Your task to perform on an android device: open kalsanga reminder and reschdule time from 1 pm to 2 pm
Image 0: 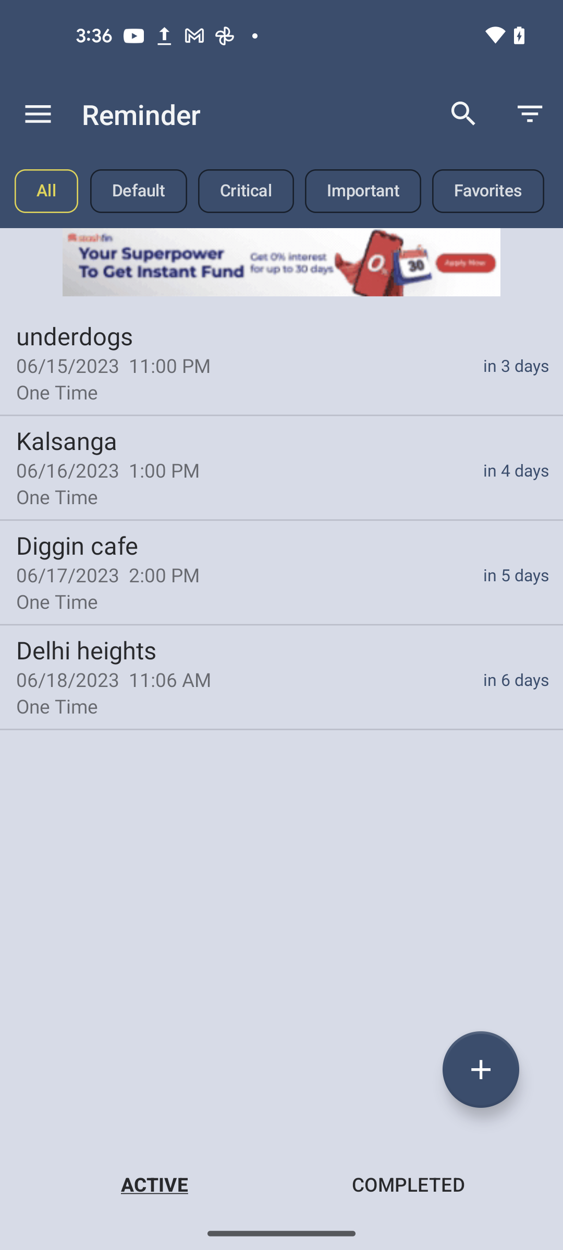
Go to the kalsanga  reminder
Step 0: click (281, 467)
Image 1: 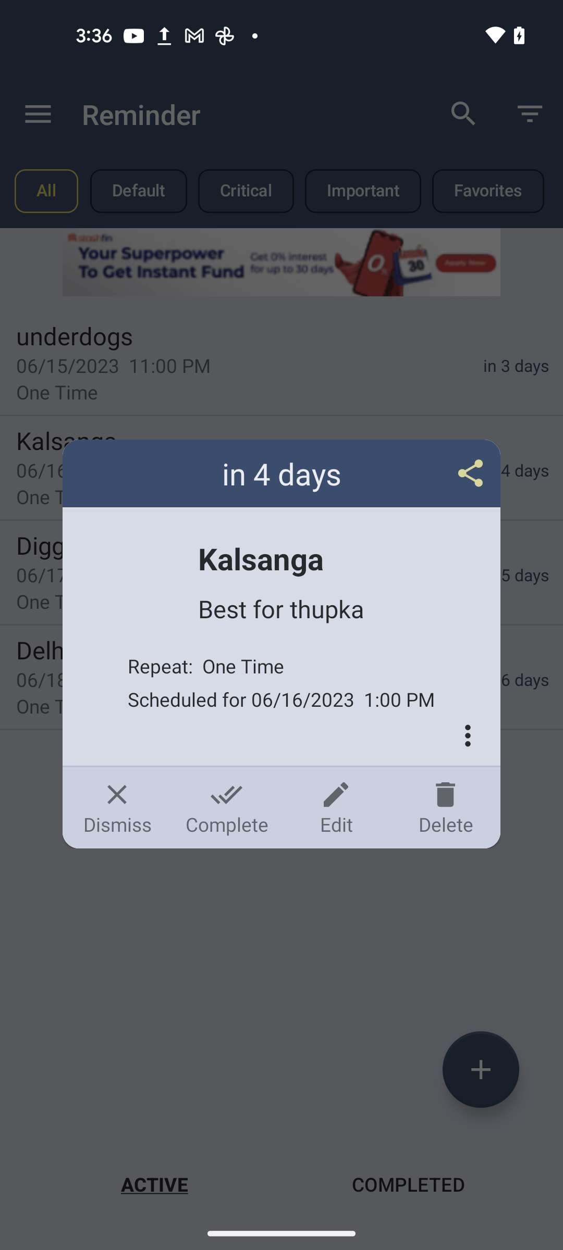
click on the edit icon
Step 1: click (336, 807)
Image 2: 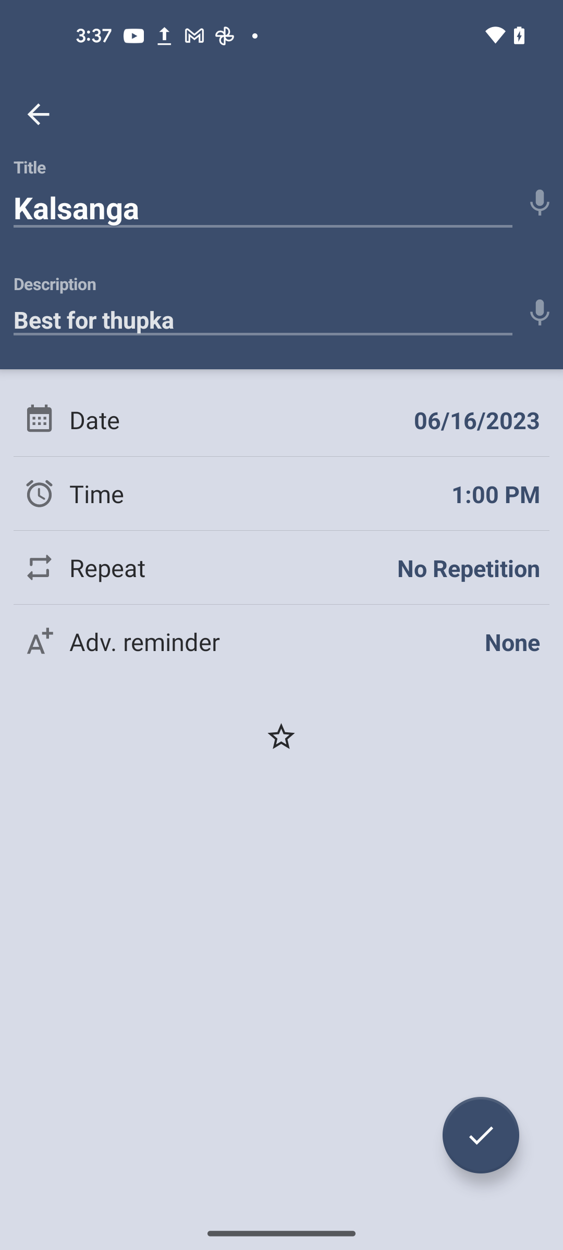
click on the time option
Step 2: click (237, 493)
Image 4: 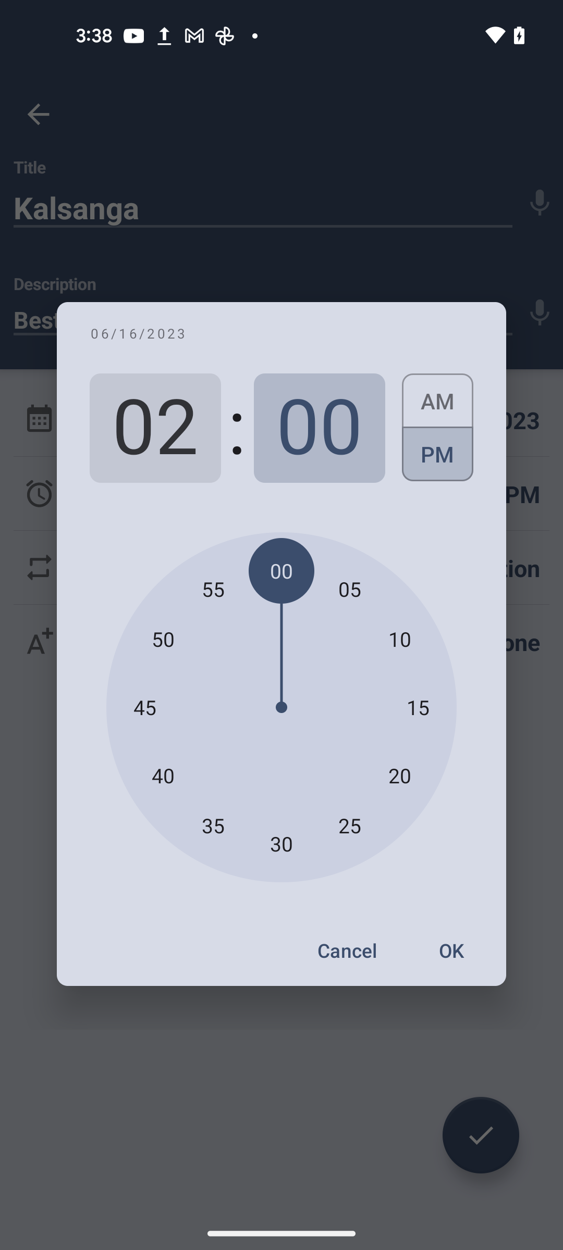
select the pm
Step 4: click (437, 459)
Image 5: 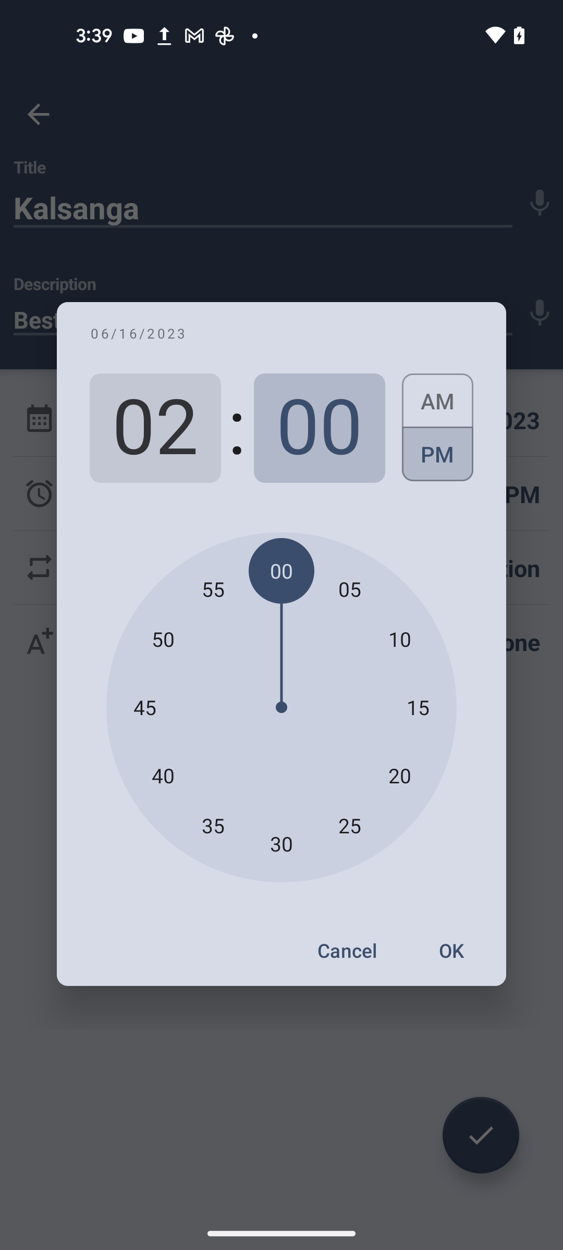
click on the Ok button
Step 5: click (451, 951)
Image 6: 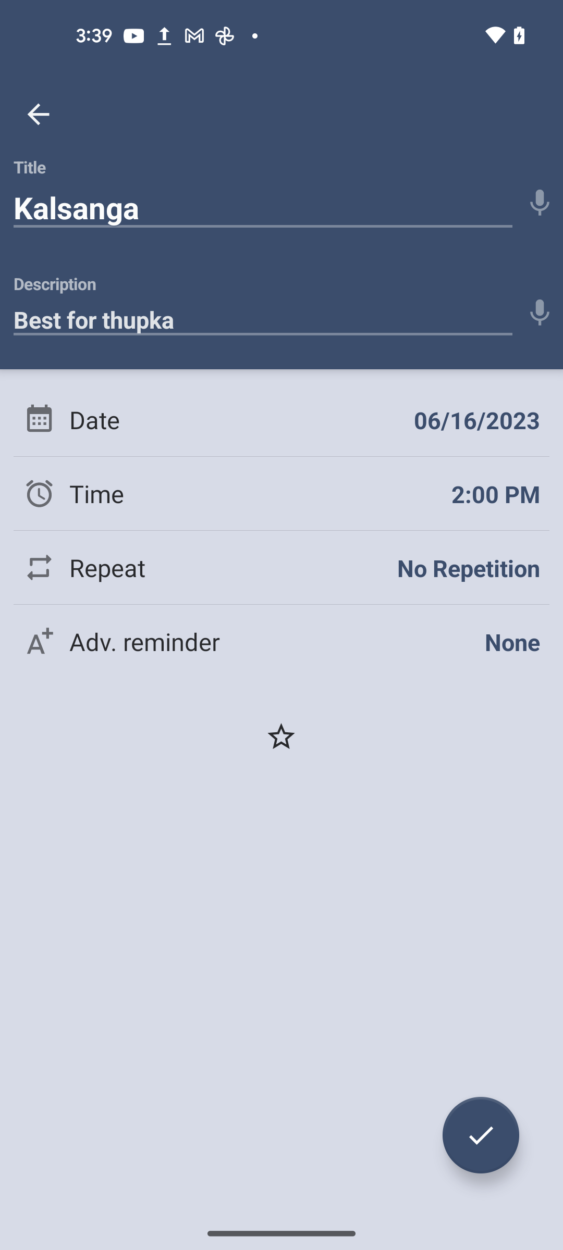
click on the tick button at the bottom right corner of the screen 
Step 6: click (481, 1135)